Your task to perform on an android device: I'm weary of the antiquated Velcro fastening designs, so it's time to switch. Select the lace option for the shoe's fastening on the Tata NEU app.
Image 0: 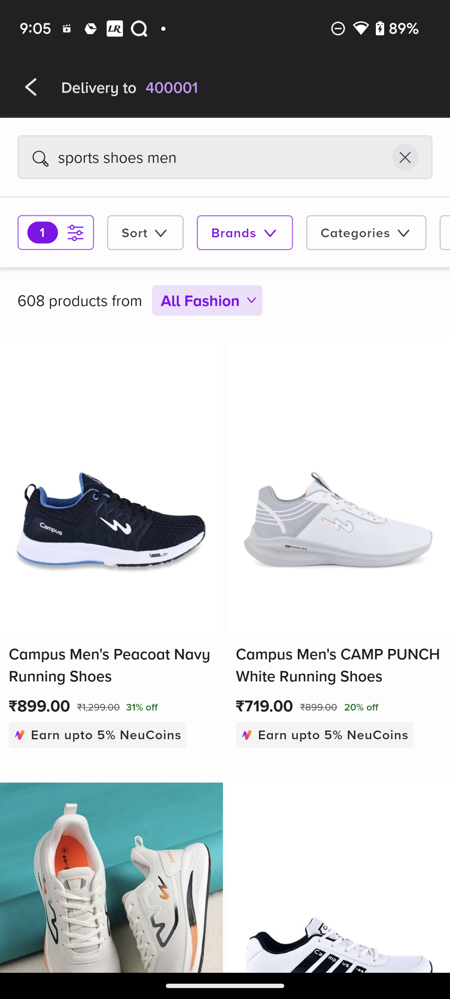
Click on the Filter icon below search bar
Step 0: click (225, 486)
Image 1: 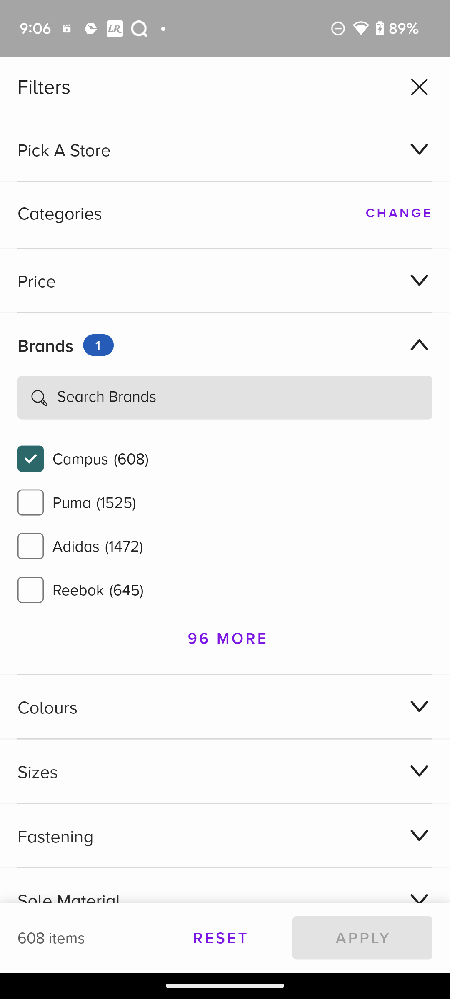
Click on the drop down icon of Fastening
Step 1: click (225, 836)
Image 2: 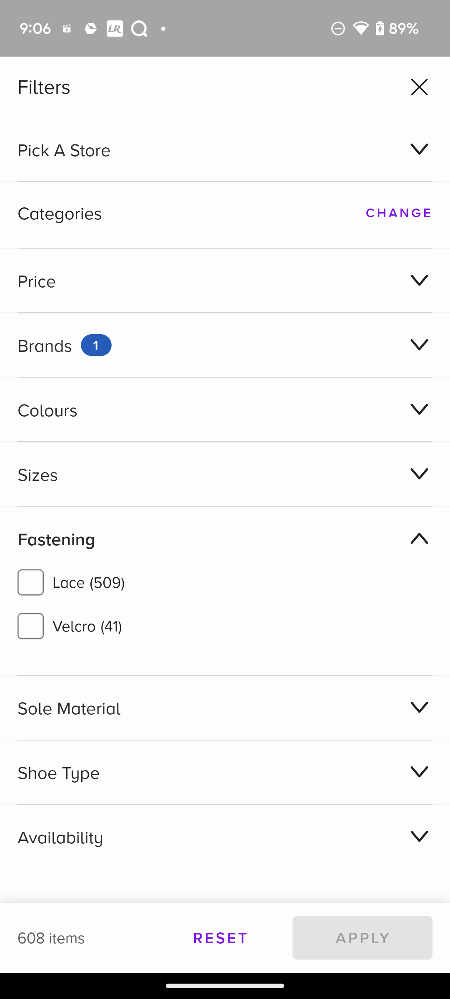
Click on the tick box of Lace
Step 2: click (225, 591)
Image 3: 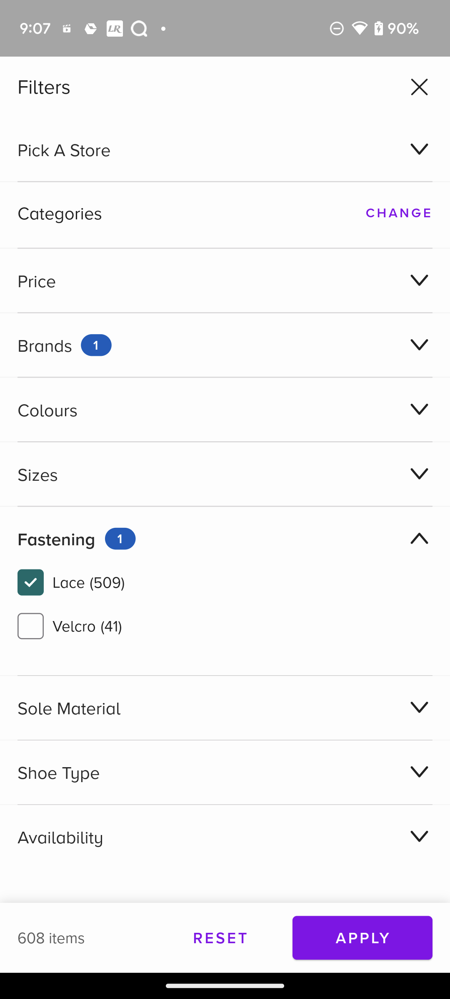
Click on the APPLY button at the bottom right corner of the screen
Step 3: click (362, 938)